Your task to perform on an android device: In my opinion, the Windsor Guanabara Hotel is a fantastic place to stay. Check out the Trip.com app to find out information about the Windsor Guanabara Hotel.
Image 0: 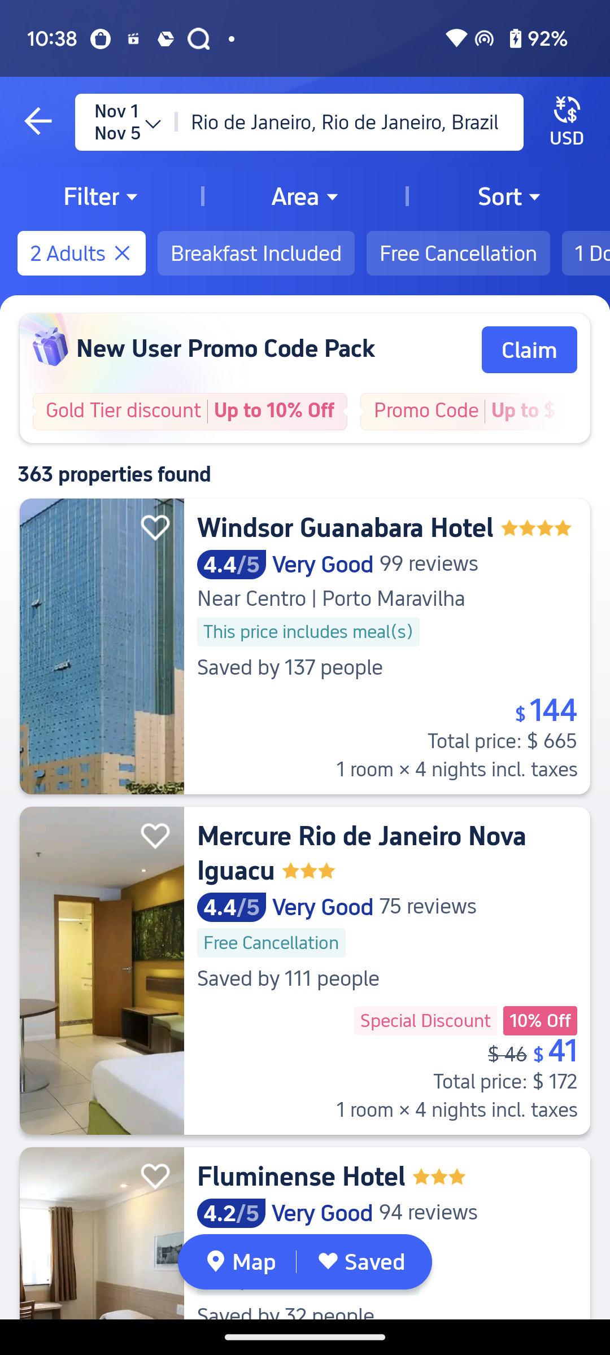
Click on the Windsor Guanabara Hotel
Step 0: click (143, 594)
Image 1: 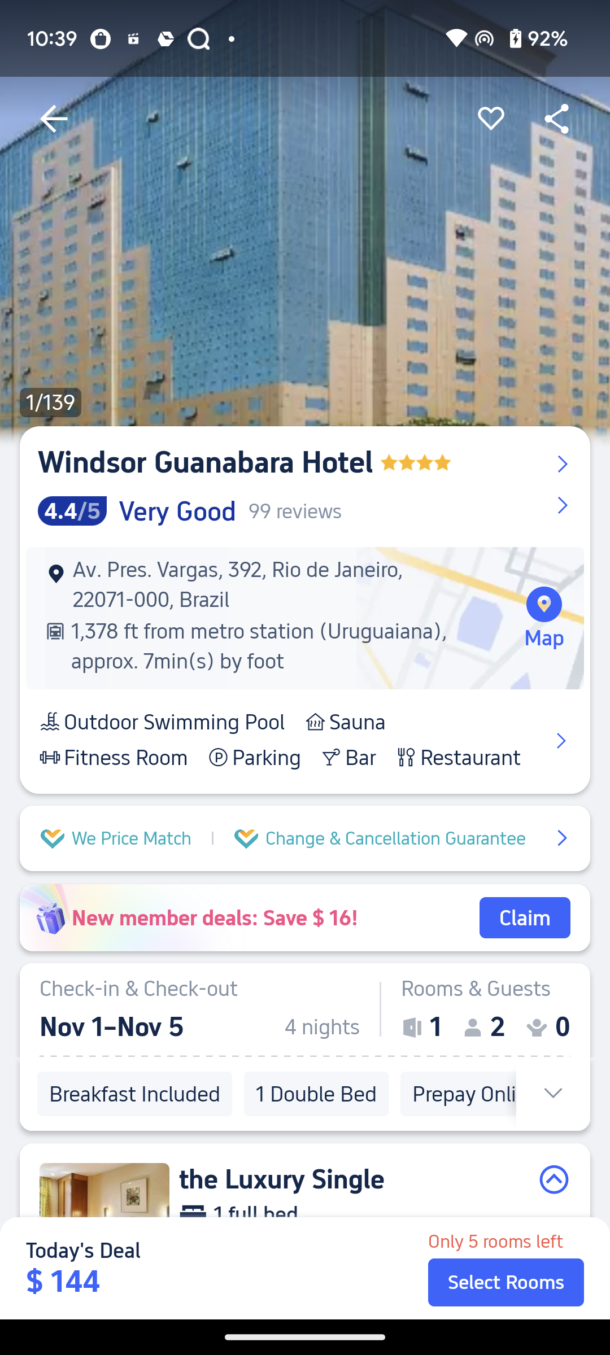
swipe up to see hotel details
Step 1: scroll down
Image 2: 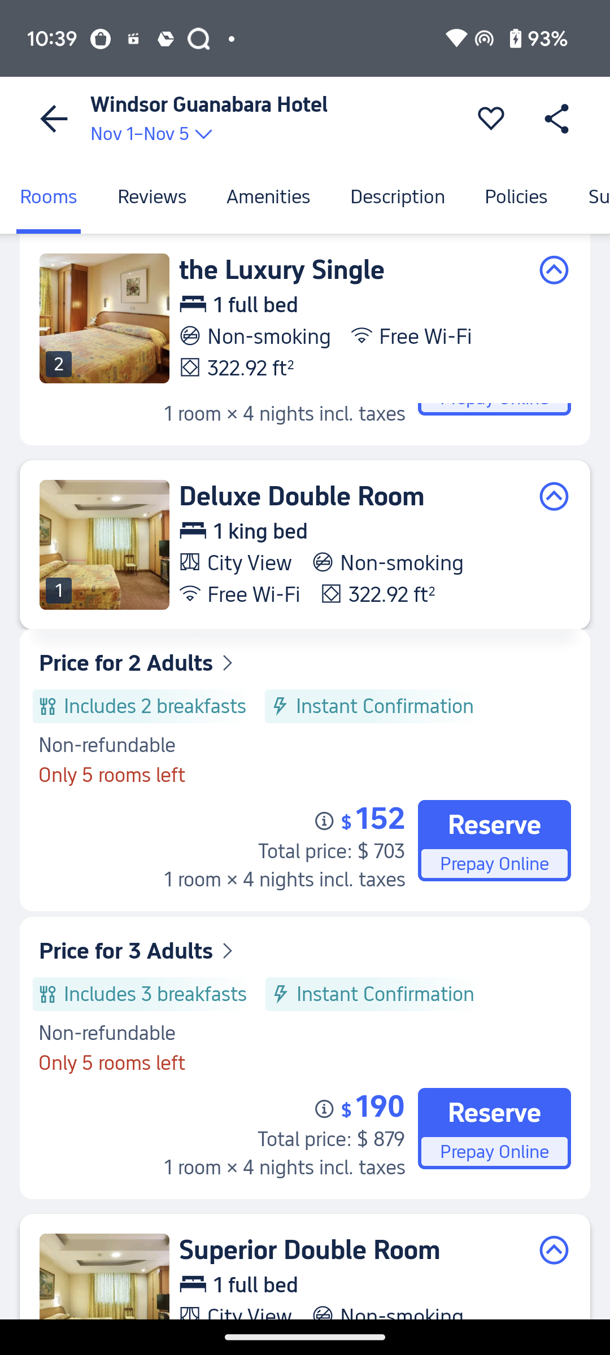
swipe up to see hotel details
Step 2: scroll down
Image 3: 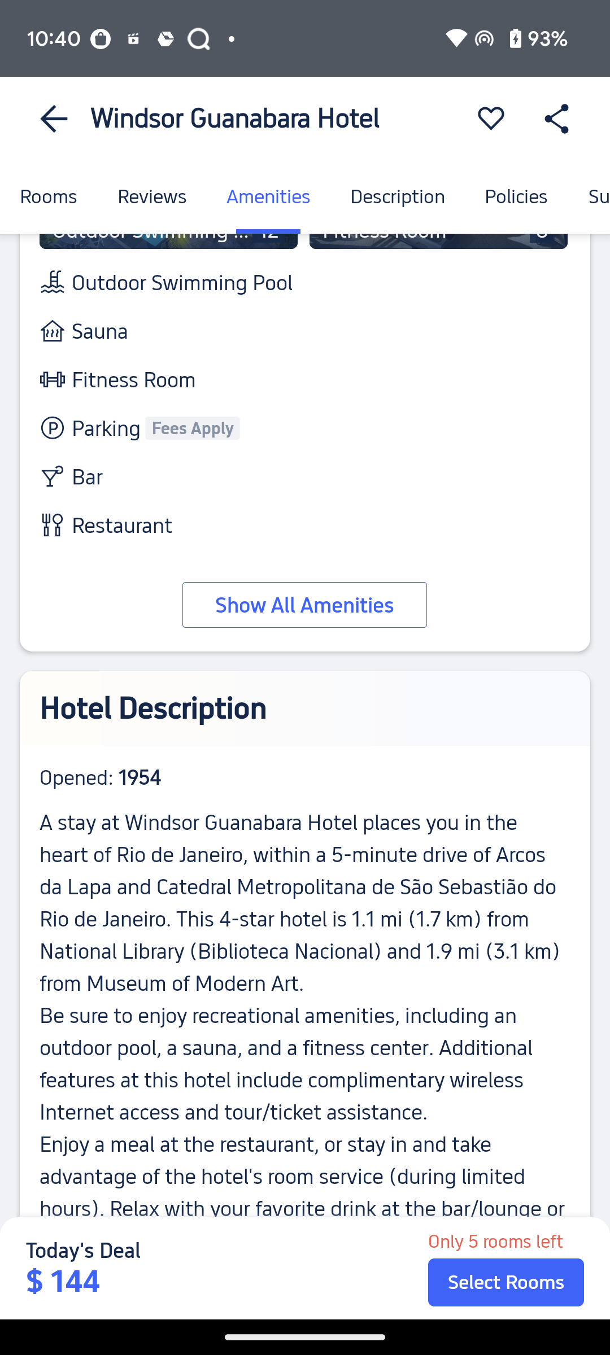
Click on show All amenities
Step 3: click (304, 605)